Your task to perform on an android device: For the next Christmas holidays, I'm taking a trip to Rome, Italy. Look for flights from Orly to Rome on the Skyscanner app between December 23 and December 28, 2023, at any time with few (if any) stops and carrying three adult passengers.
Image 0: 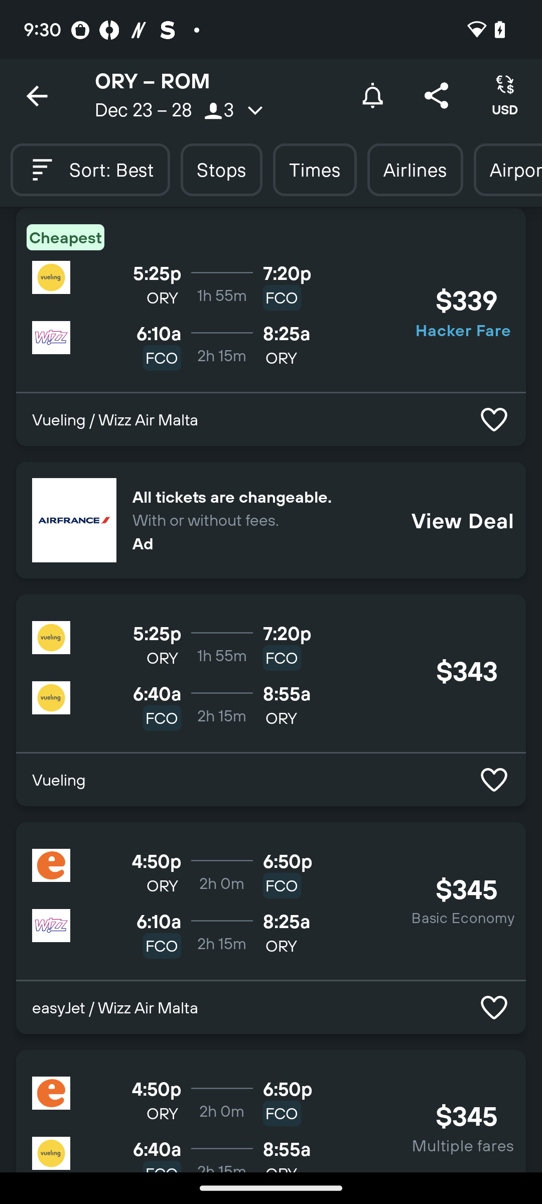
Open the Skyscanner app.
Step 0: open app "Skyscanner"
Image 1: 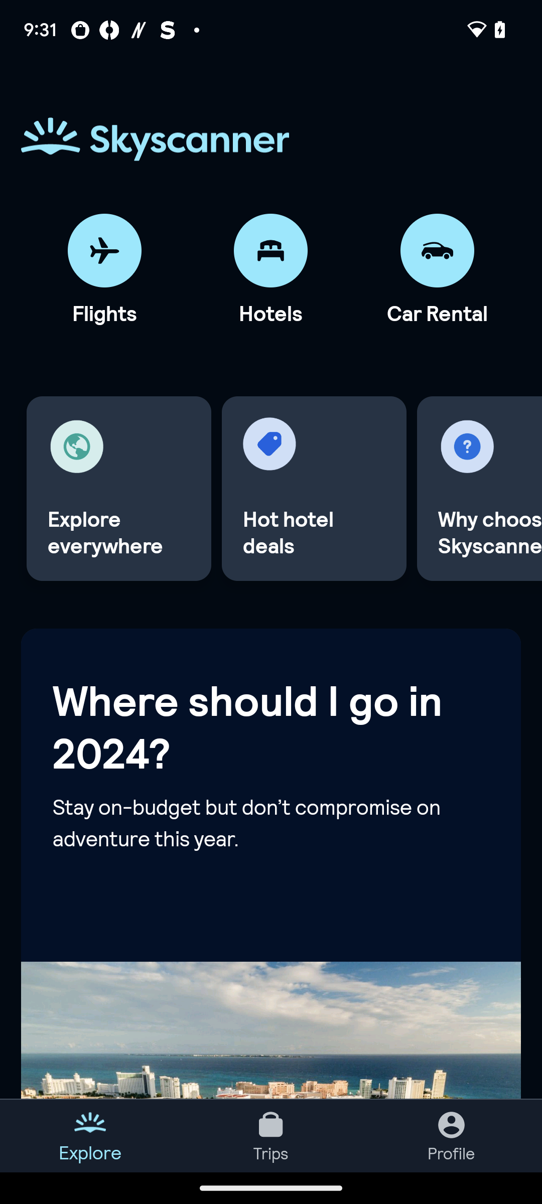
Click on the Flights button.
Step 1: click (104, 250)
Image 2: 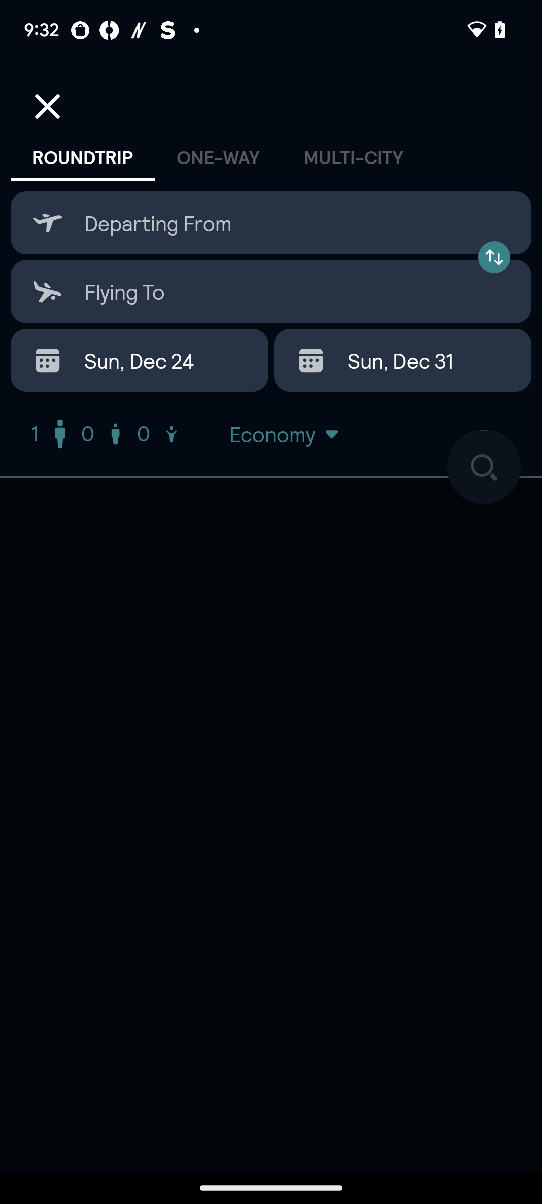
Click on the Departure bar.
Step 2: click (270, 223)
Image 3: 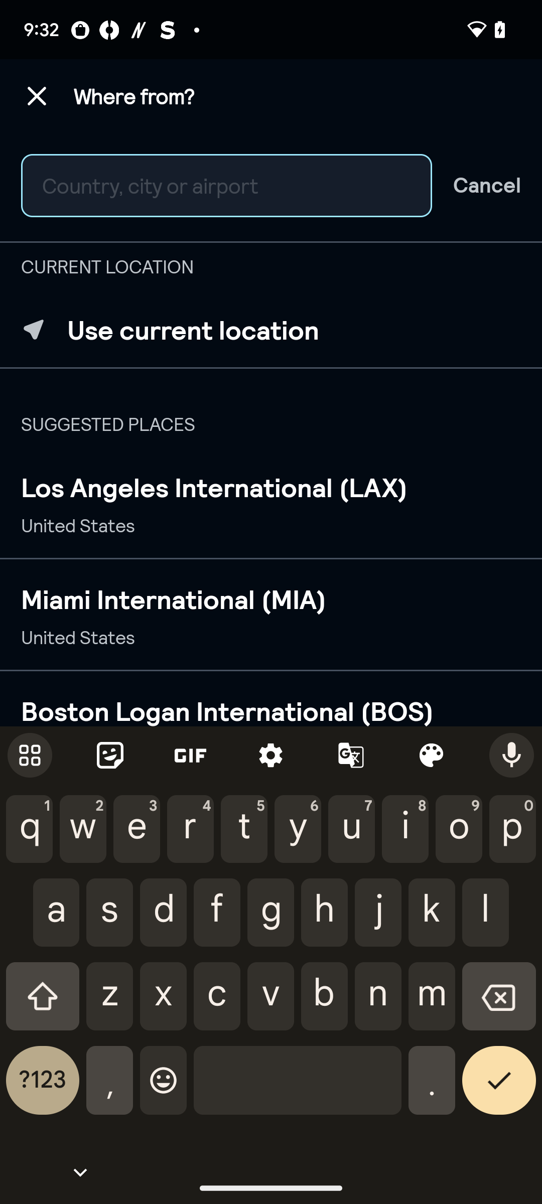
Enter the departure city that is Orly.
Step 3: type "Orly"
Image 4: 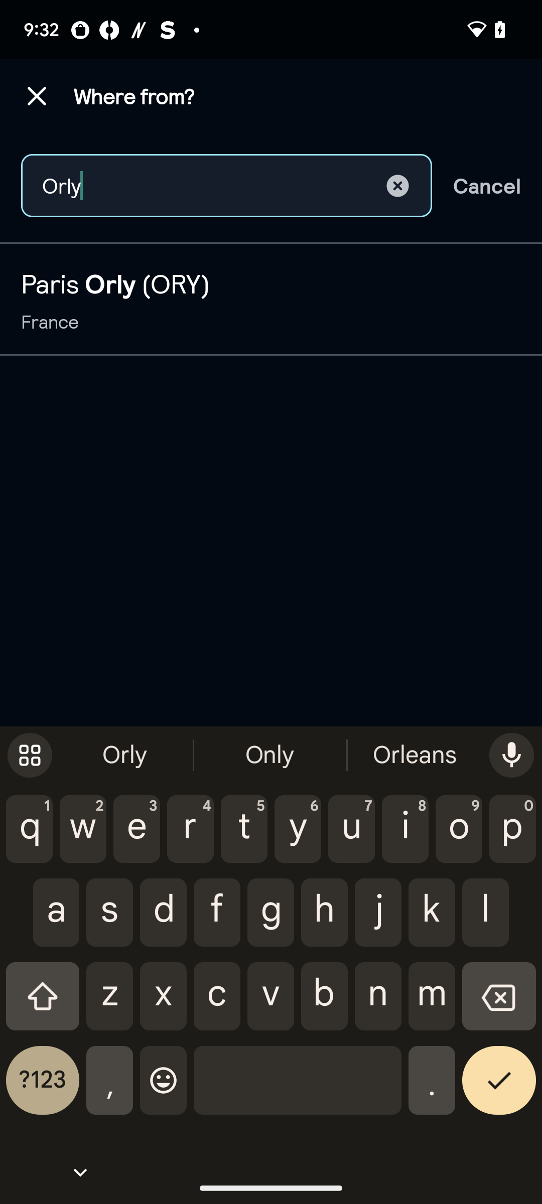
Select the given option.
Step 4: click (271, 299)
Image 5: 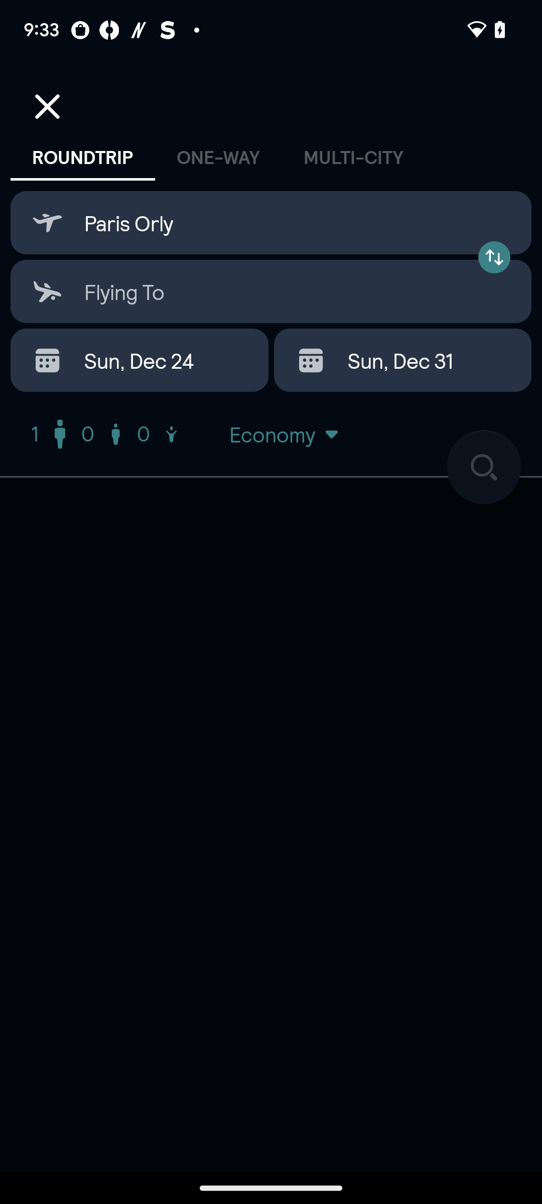
Now click on the arrival bar.
Step 5: click (270, 291)
Image 6: 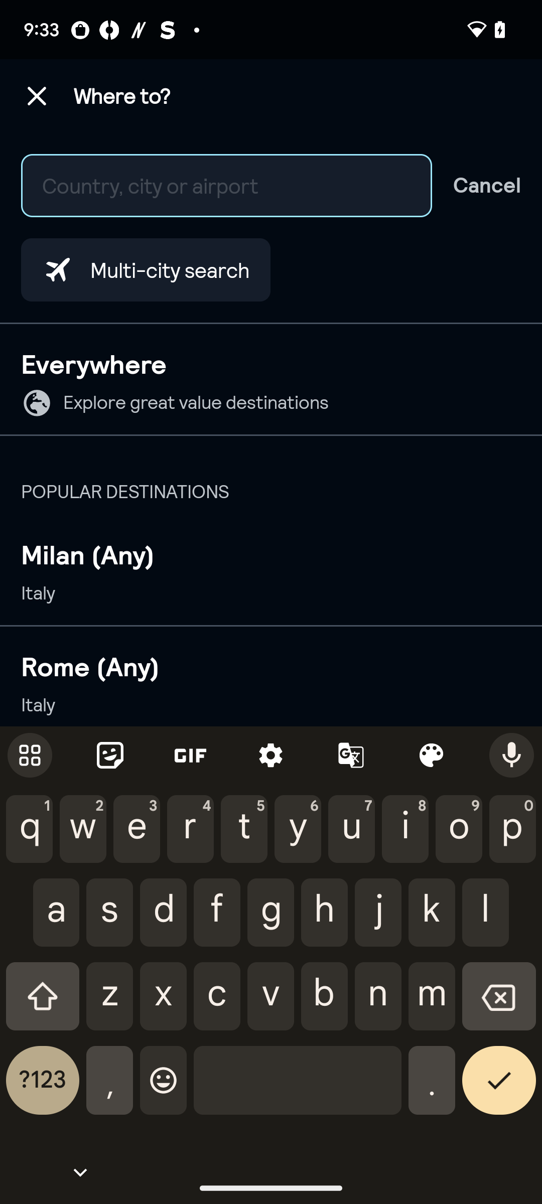
Enter the arrival city that is Rome.
Step 6: type "rome"
Image 7: 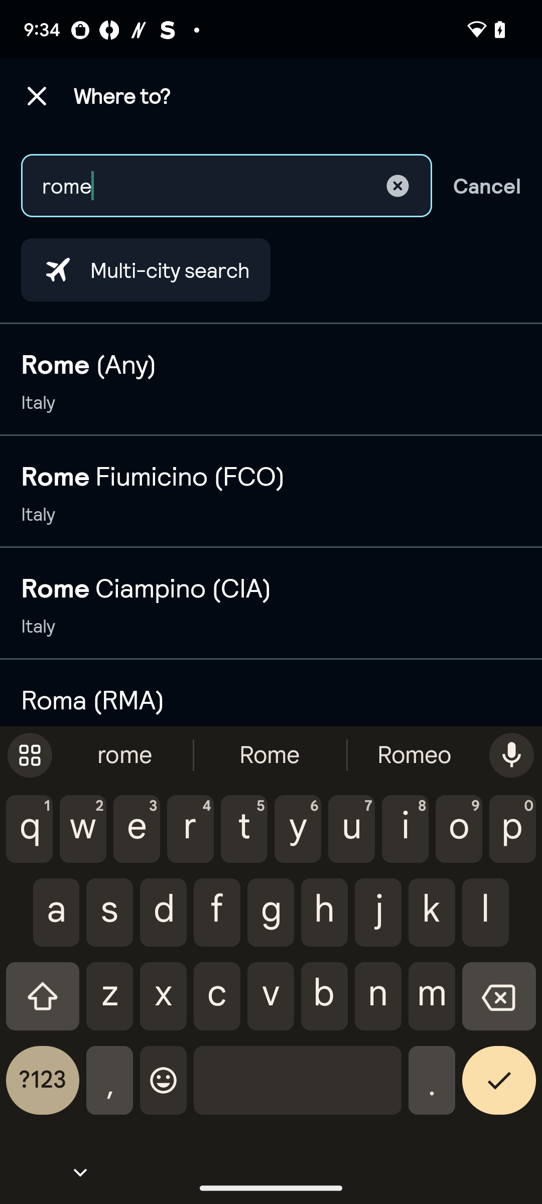
Select the first option.
Step 7: click (271, 380)
Image 8: 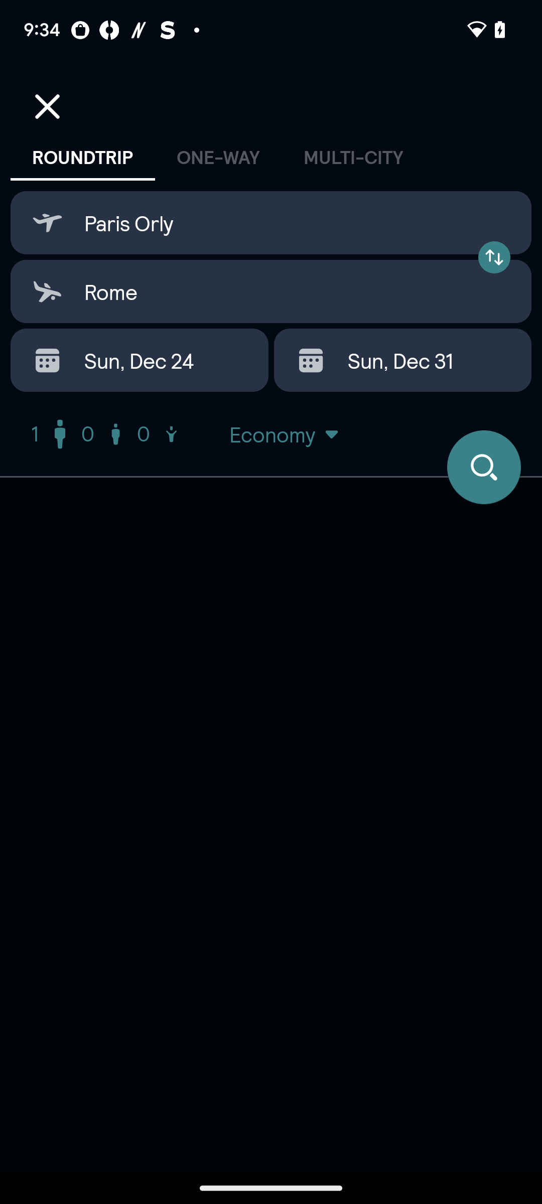
Now click on the starting date.
Step 8: click (139, 360)
Image 10: 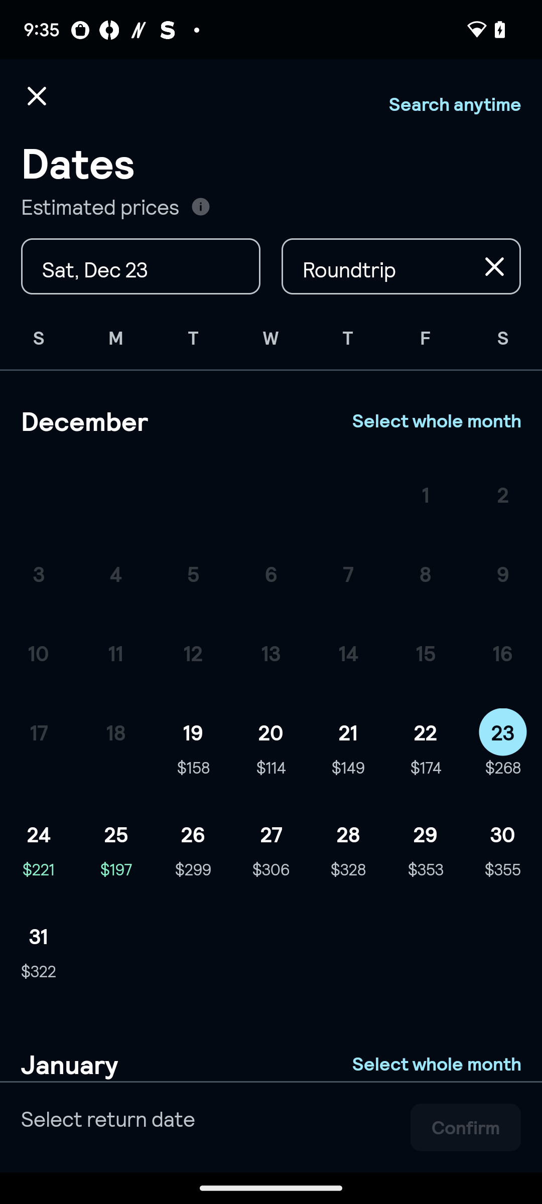
Now click on the 28th of the month.
Step 10: click (348, 834)
Image 11: 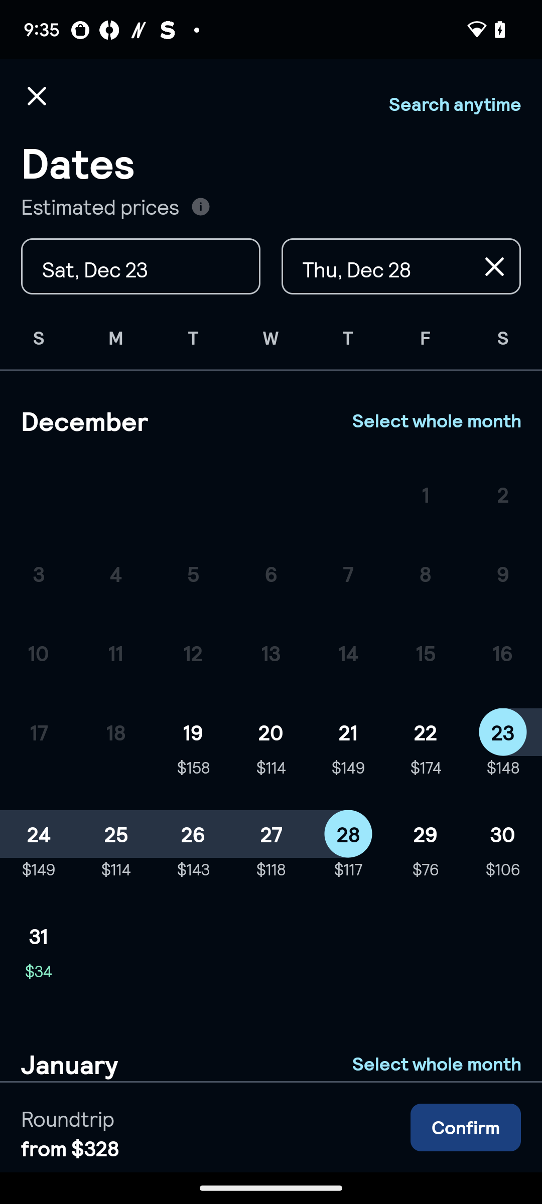
Click on the confirm button.
Step 11: click (466, 1127)
Image 12: 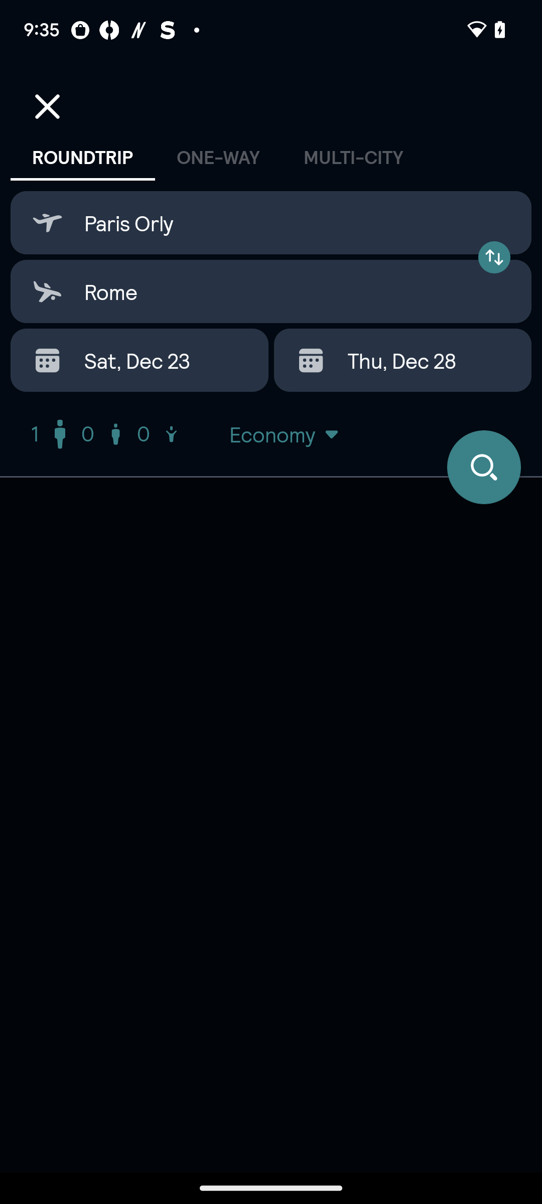
Now click on the person icon to select the number of passengers.
Step 12: click (109, 433)
Image 13: 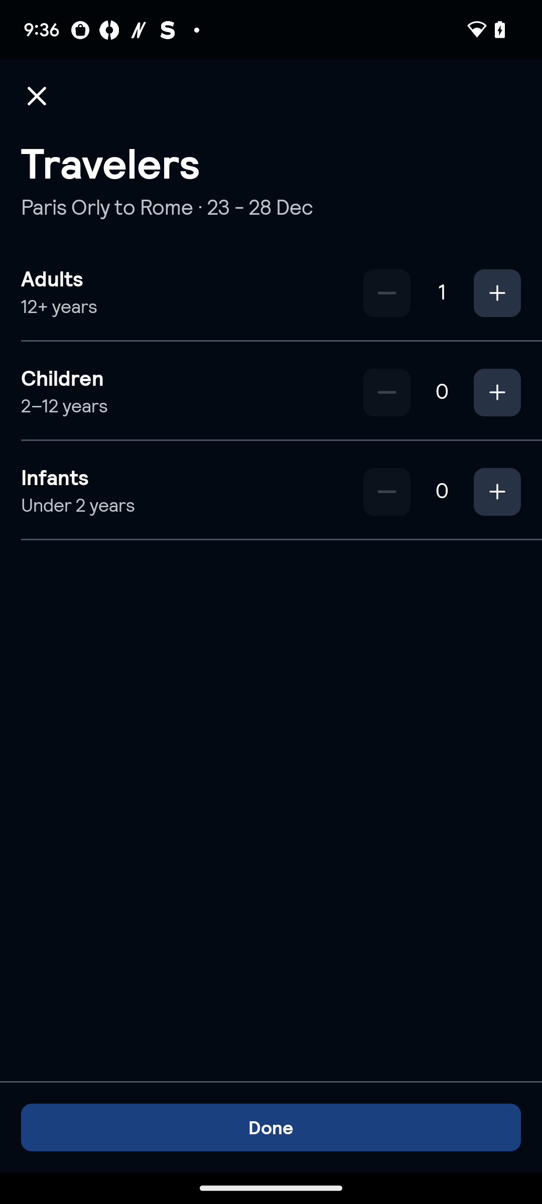
Click on the plus icon on the Adults bar to make it 3.
Step 13: click (497, 293)
Image 14: 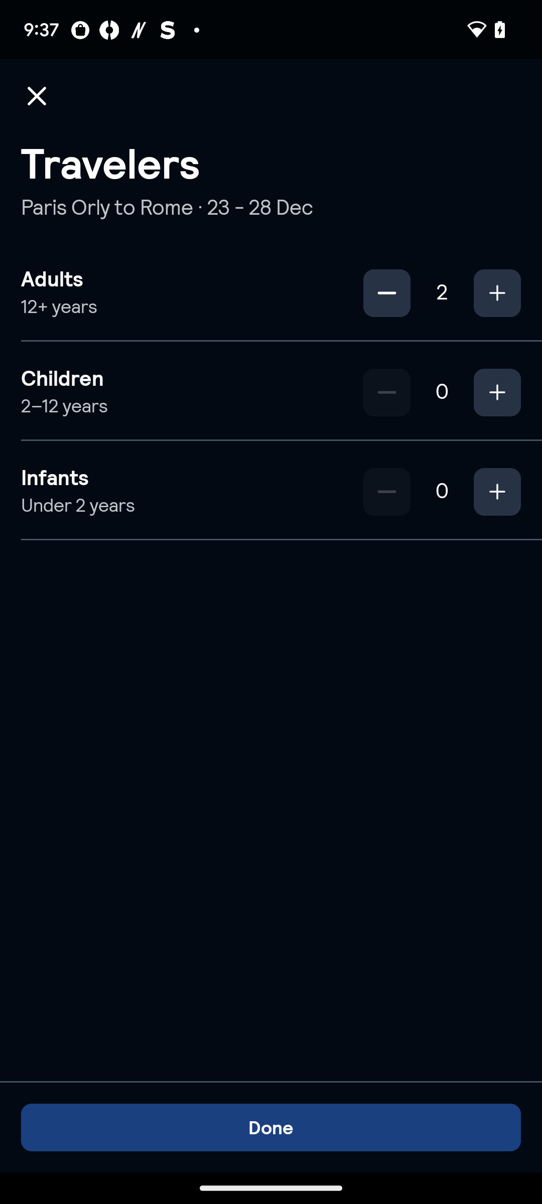
Click on the plus icon on the Adults bar to make it 3.
Step 14: click (497, 293)
Image 15: 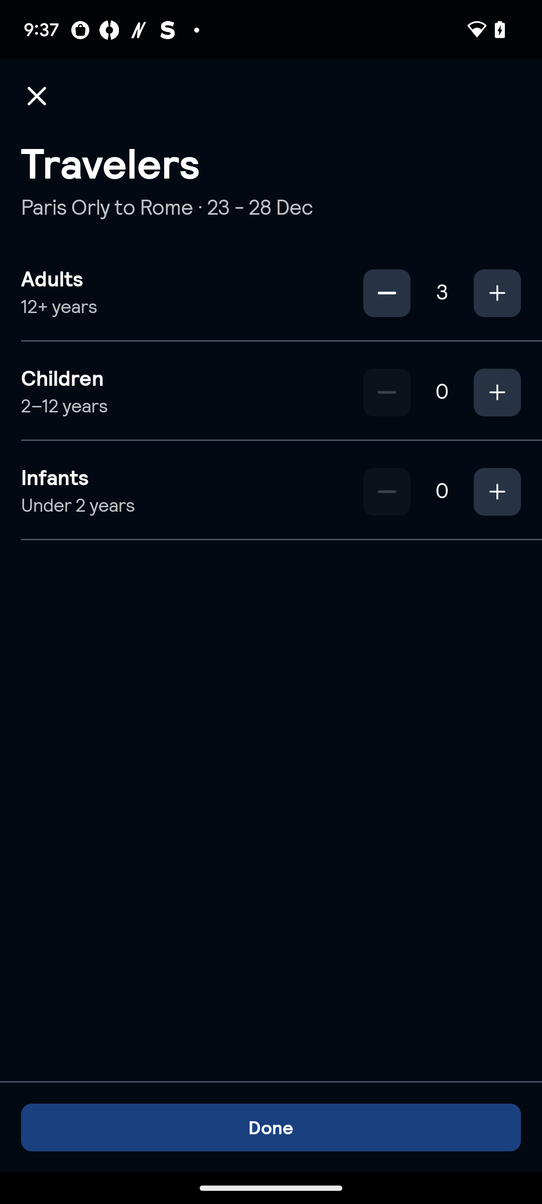
Now click on the Done button.
Step 15: click (271, 1127)
Image 16: 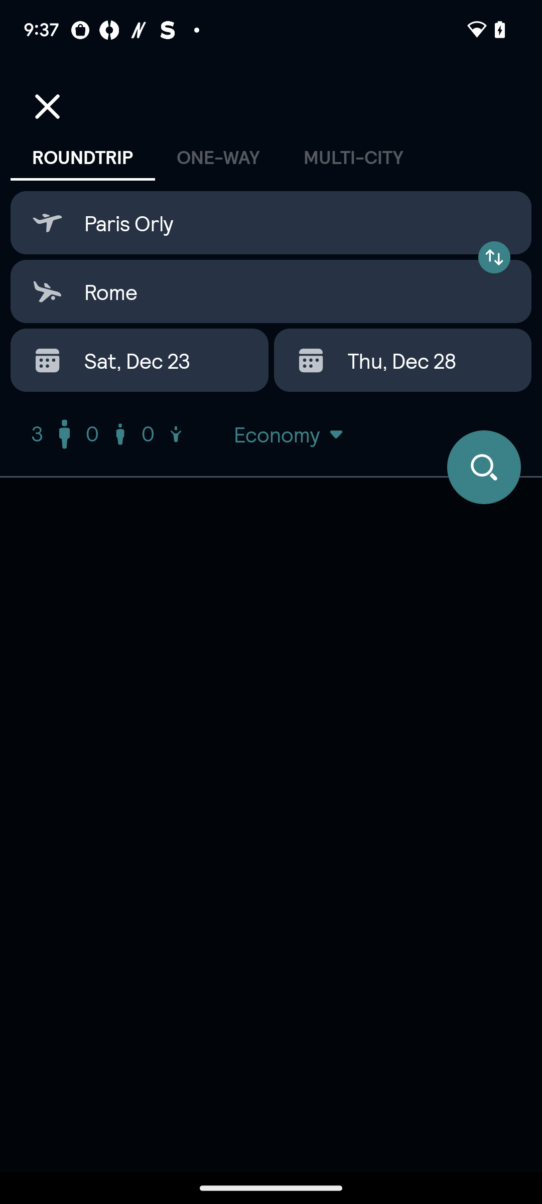
Click on the search icon.
Step 16: click (484, 467)
Image 17: 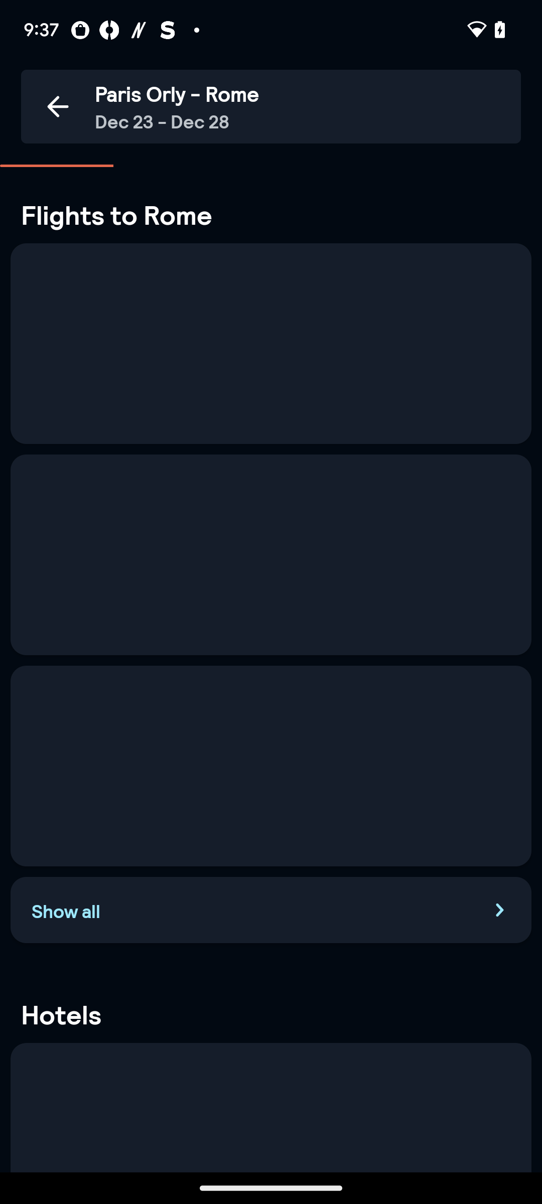
Click on the search icon.
Step 17: wait